Your task to perform on an android device: Create a folder called "student assignments" and add 2 photos to it
Image 0: 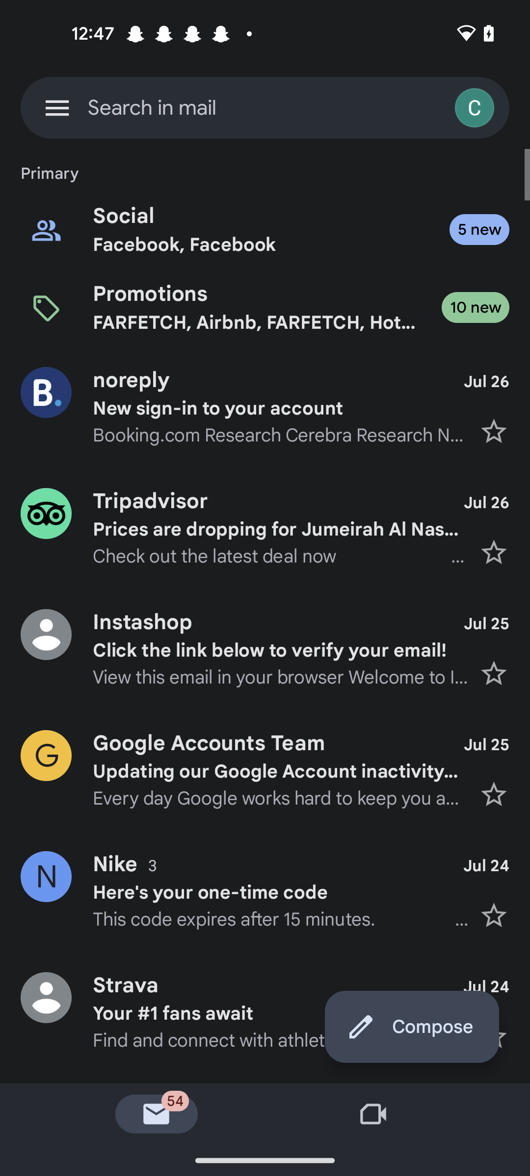
open the Google drive app
Step 0: open app "Drive"
Image 1: 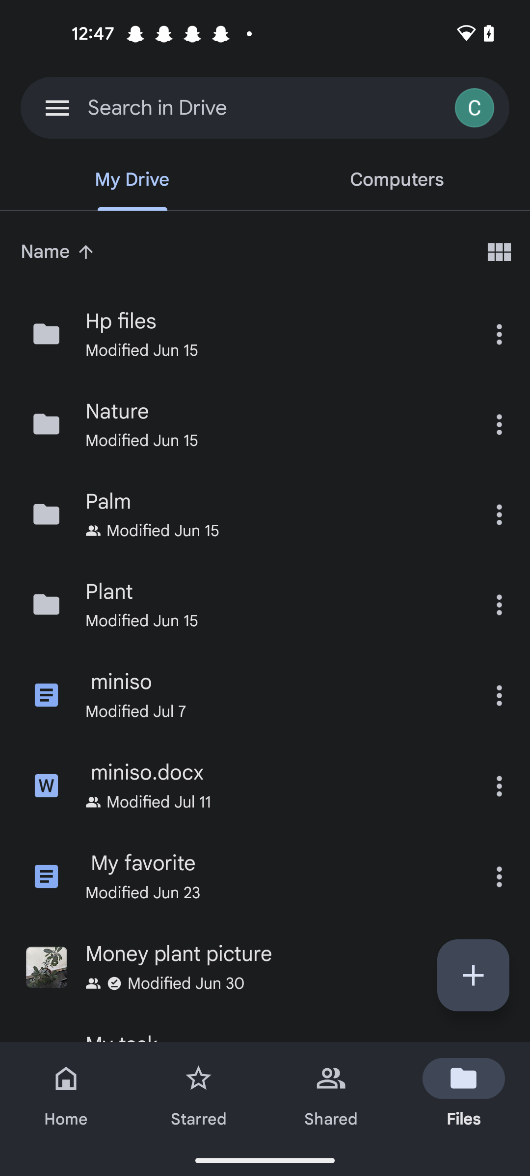
Click on the + icon at the right side corner of the screen 
Step 1: click (499, 967)
Image 2: 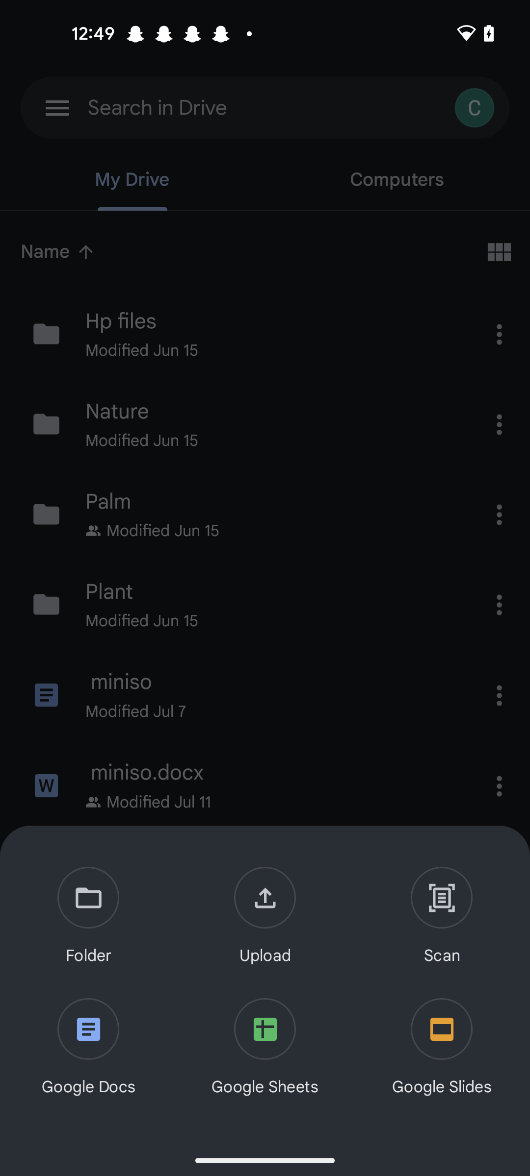
Click on the Folder icon of the screen 
Step 2: click (88, 917)
Image 3: 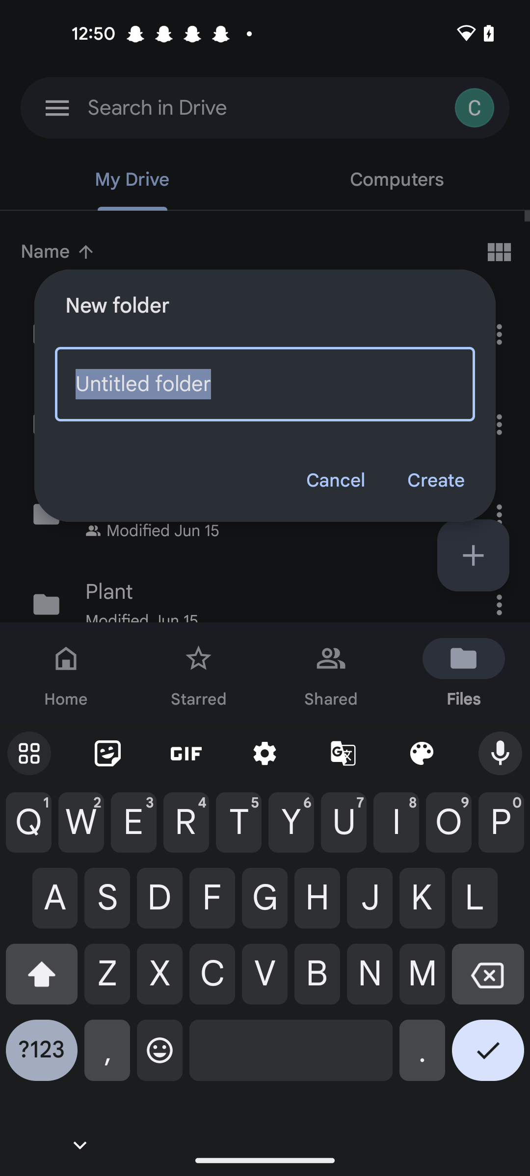
Click on the text bar of the screen 
Step 3: click (265, 384)
Image 4: 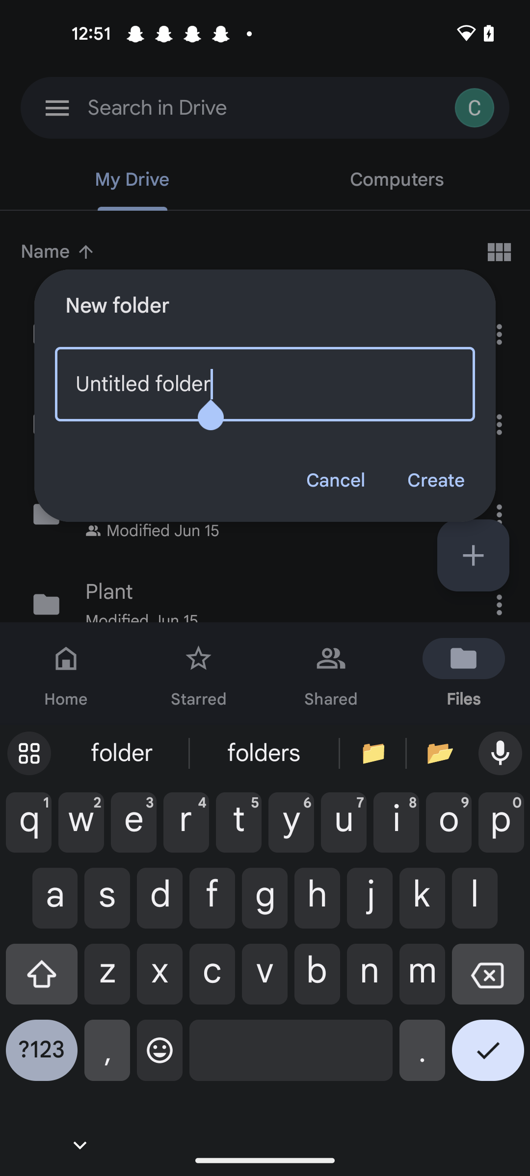
Clear the text bar of the screen 
Step 4: click (488, 981)
Image 5: 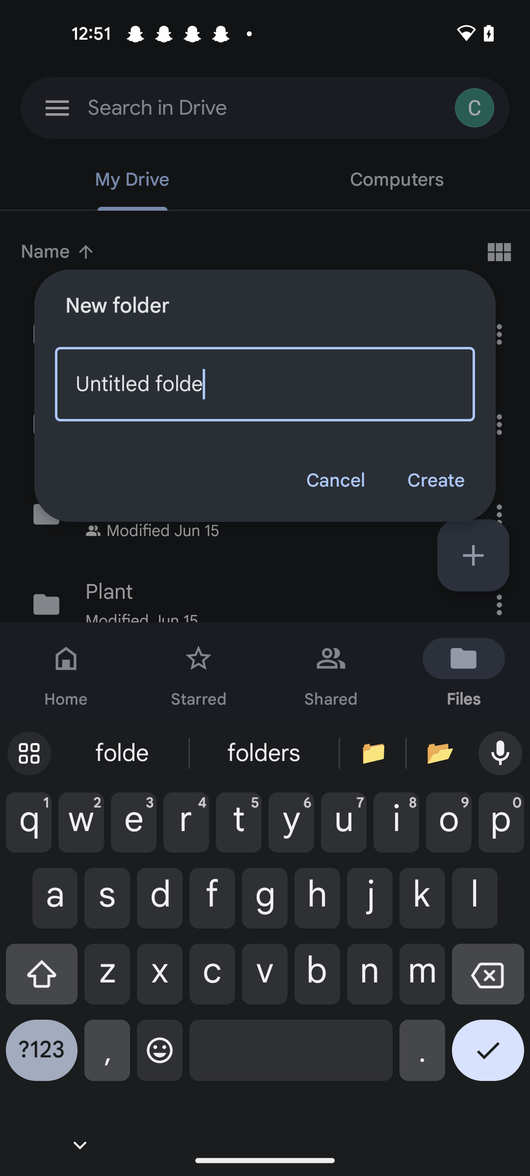
Clear the text bar of the screen 
Step 5: click (488, 981)
Image 6: 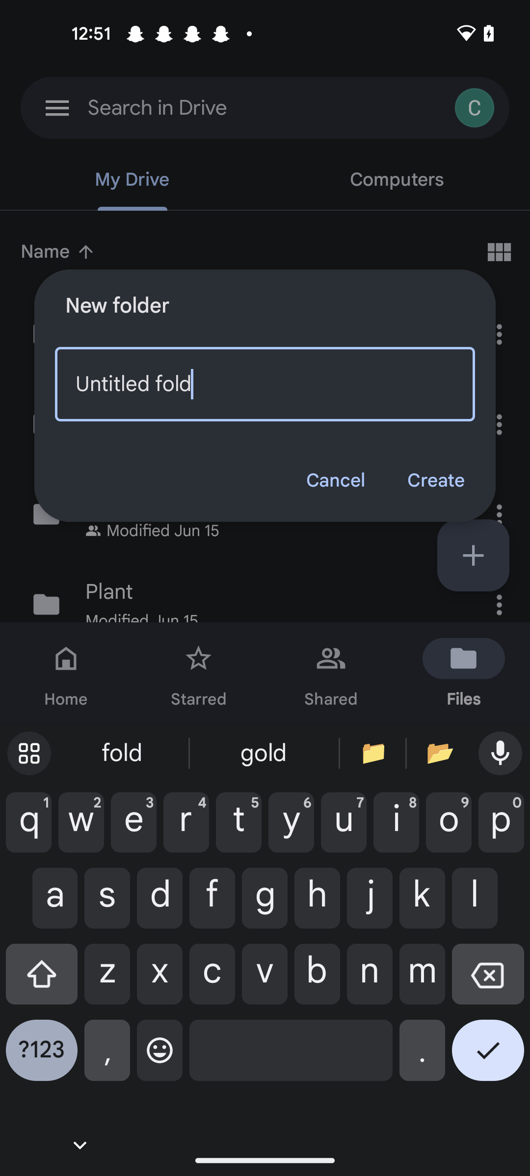
Clear the text bar of the screen 
Step 6: click (488, 981)
Image 9: 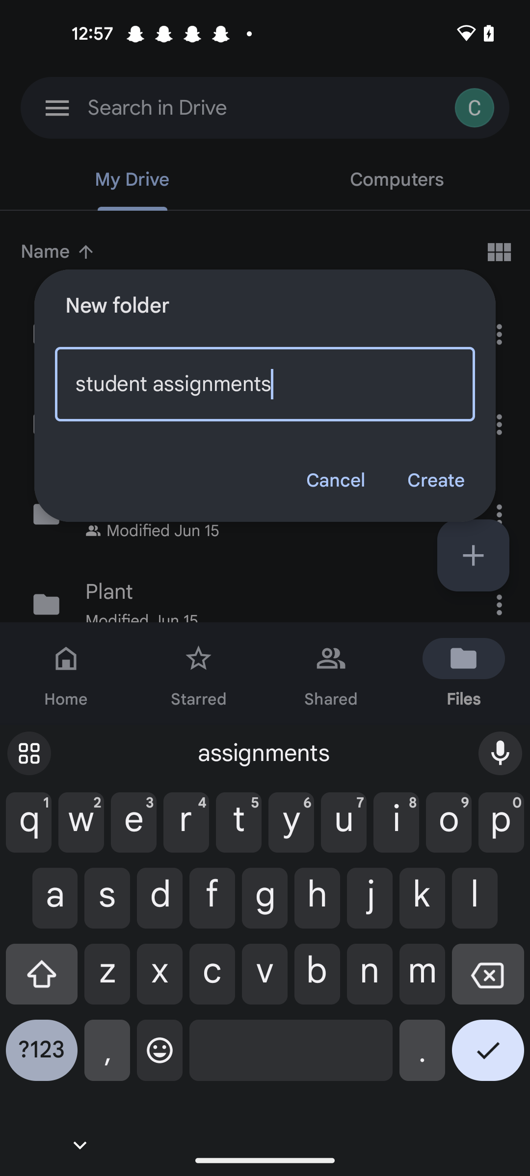
Click on the create button of the screen 
Step 9: click (435, 480)
Image 10: 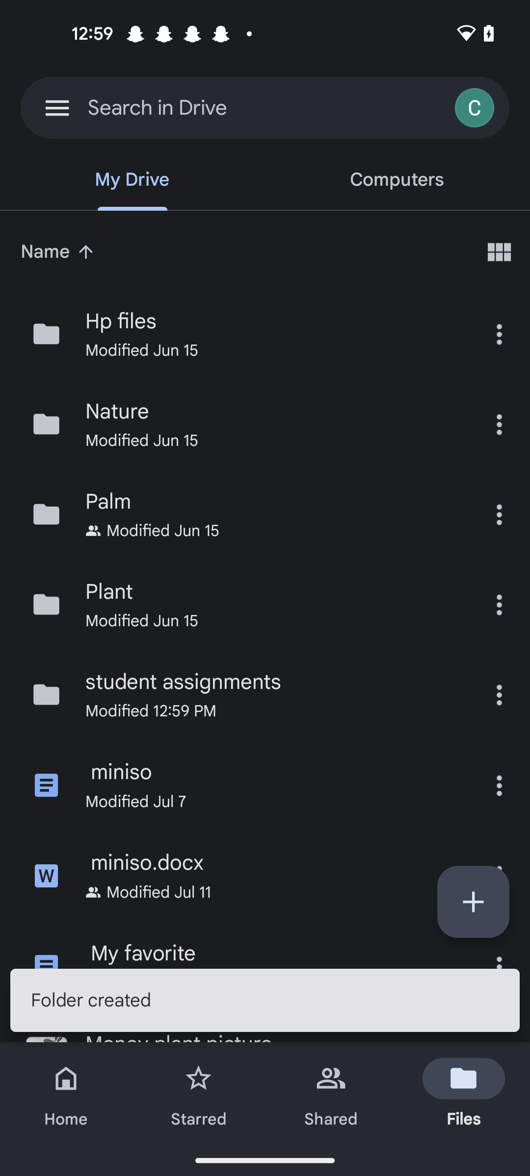
Swipe up
Step 10: scroll down
Image 11: 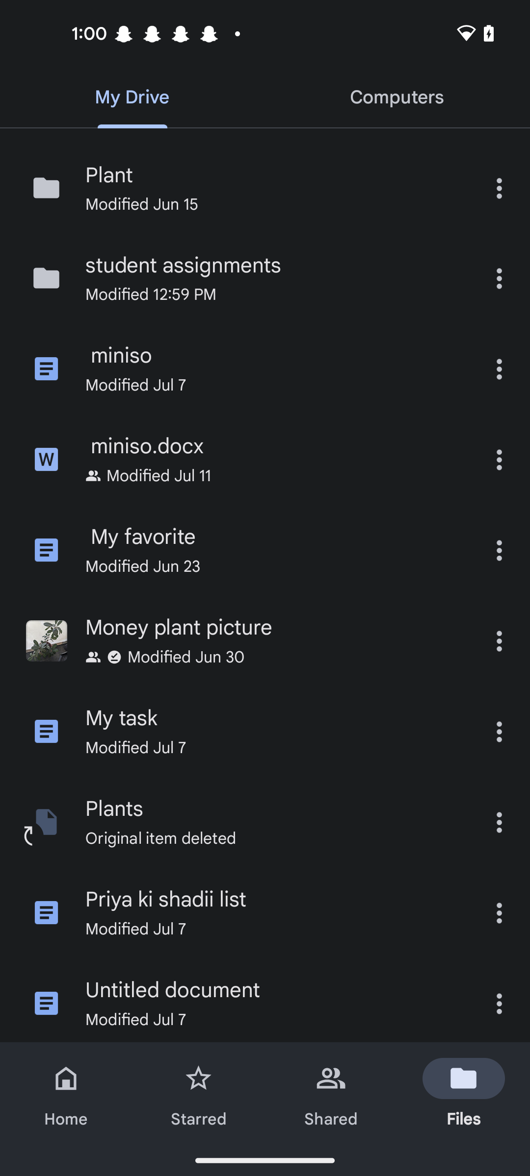
Click on the student assignments option 
Step 11: click (276, 266)
Image 12: 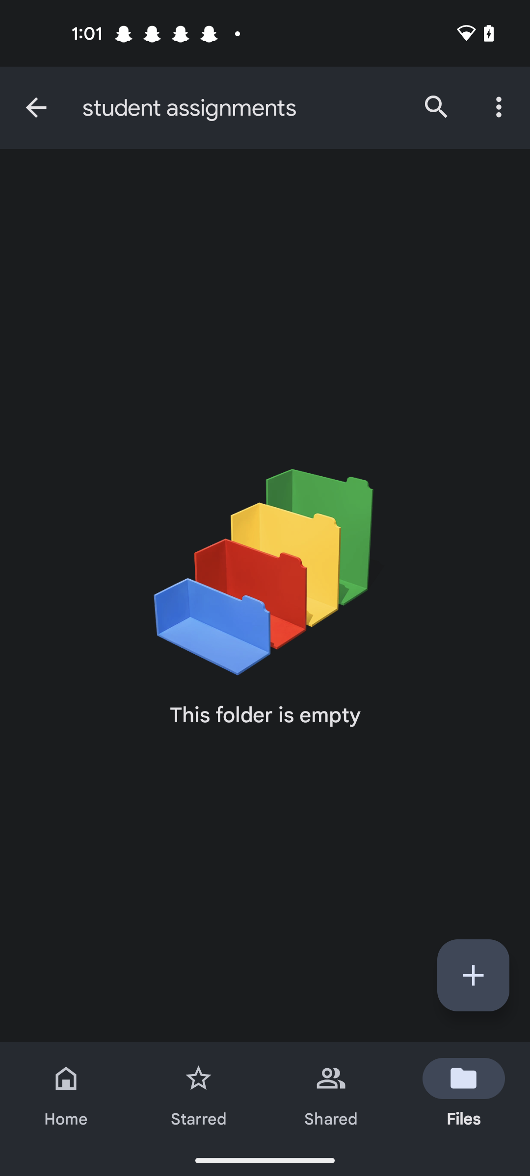
Click on the + icon at the right side corner of the screen 
Step 12: click (473, 975)
Image 13: 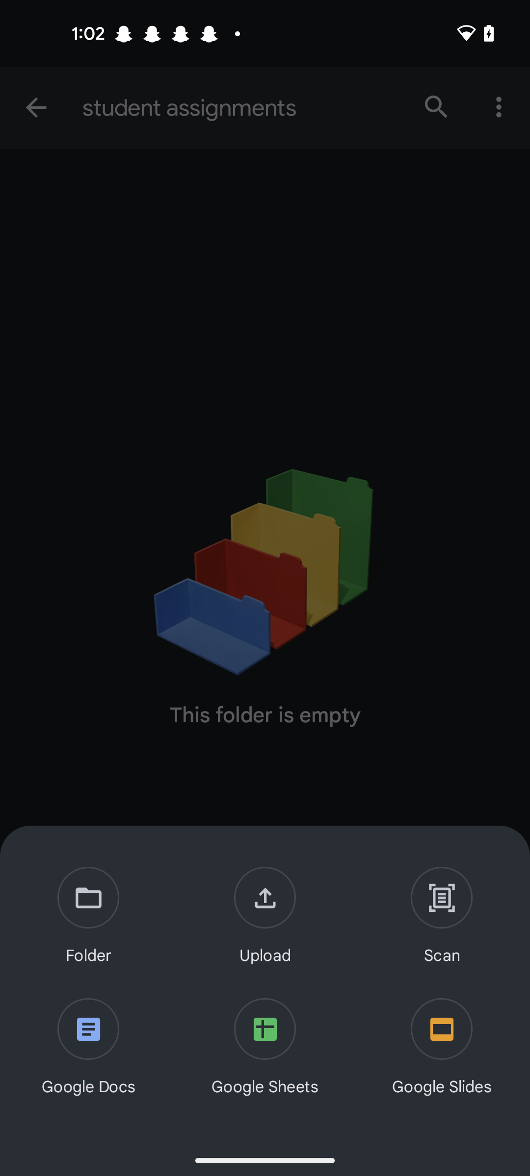
Click on the upload button of the screen 
Step 13: click (265, 917)
Image 14: 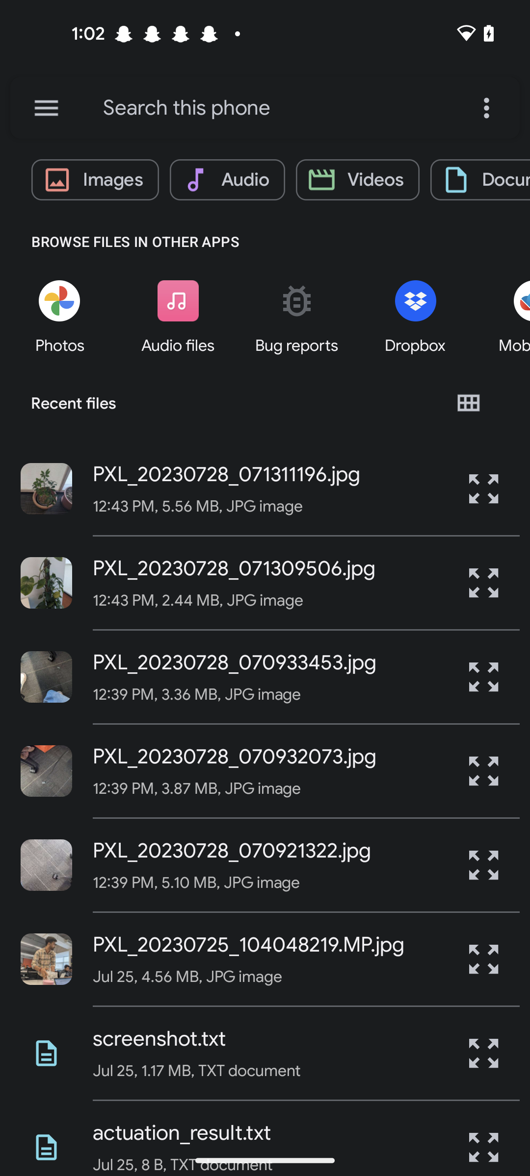
Select the First and second image of the screen 
Step 14: click (226, 474)
Image 15: 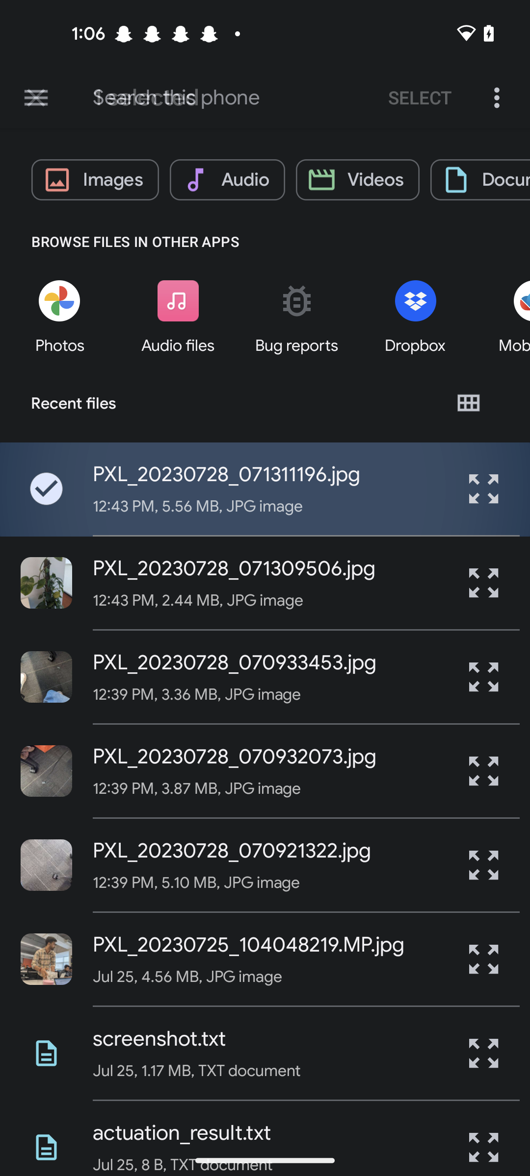
Select the First and second image of the screen 
Step 15: click (226, 474)
Image 16: 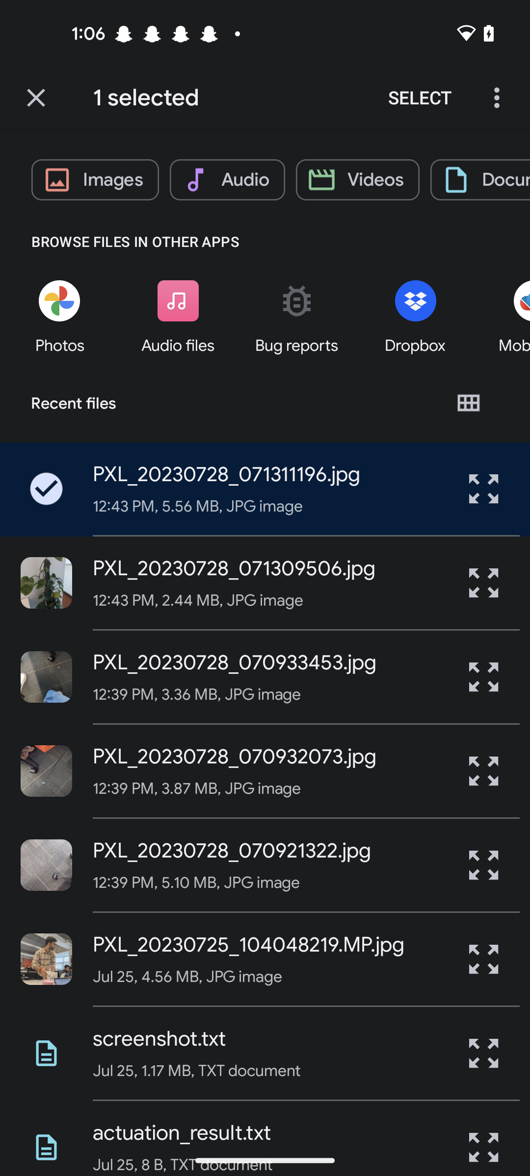
Select the First and second image of the screen 
Step 16: click (198, 600)
Image 17: 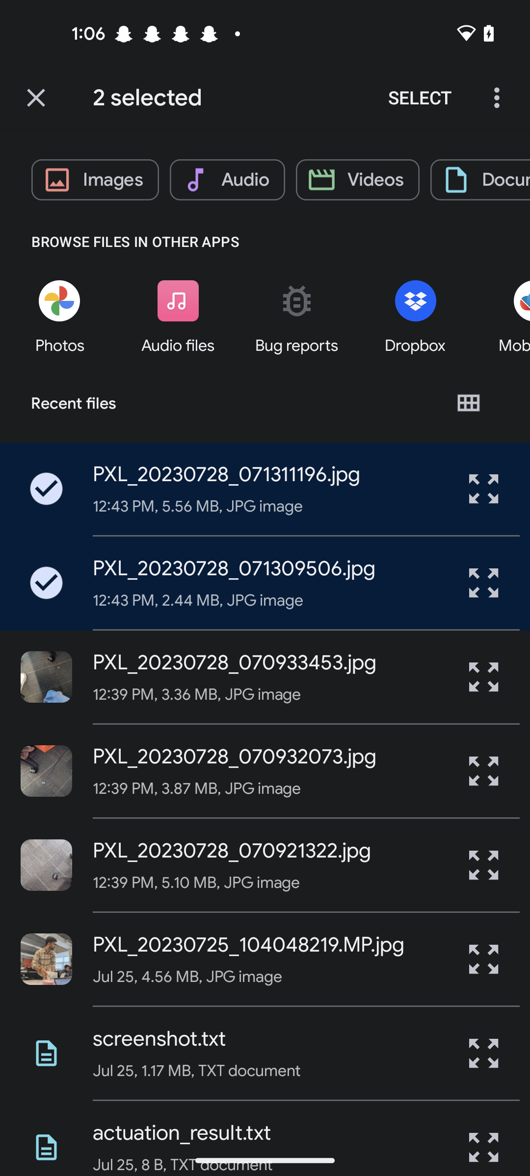
Select the First and second image of the screen 
Step 17: click (198, 600)
Image 18: 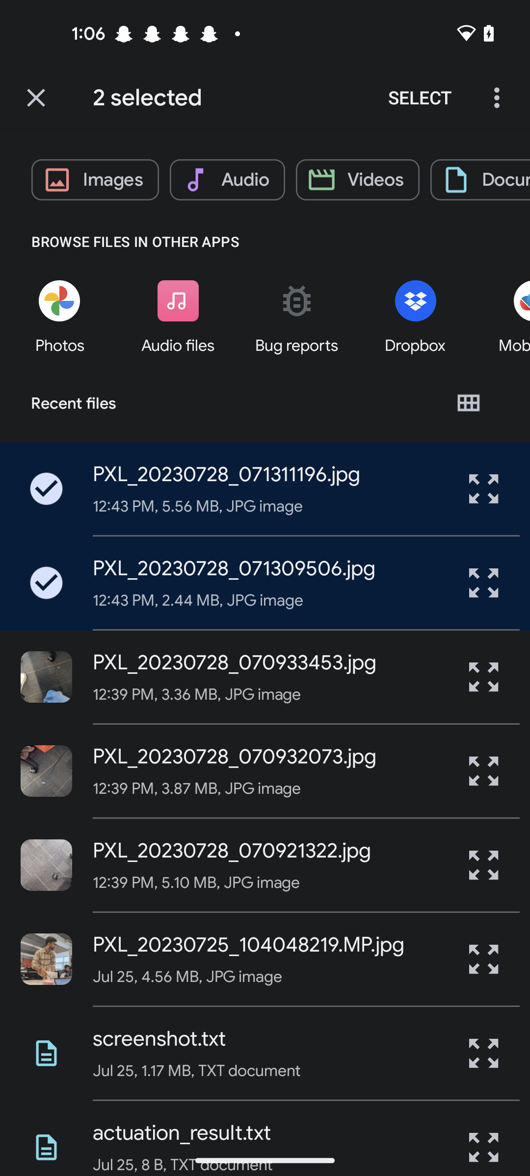
Click on the Select option at the top right corner of the screen 
Step 18: click (420, 98)
Image 19: 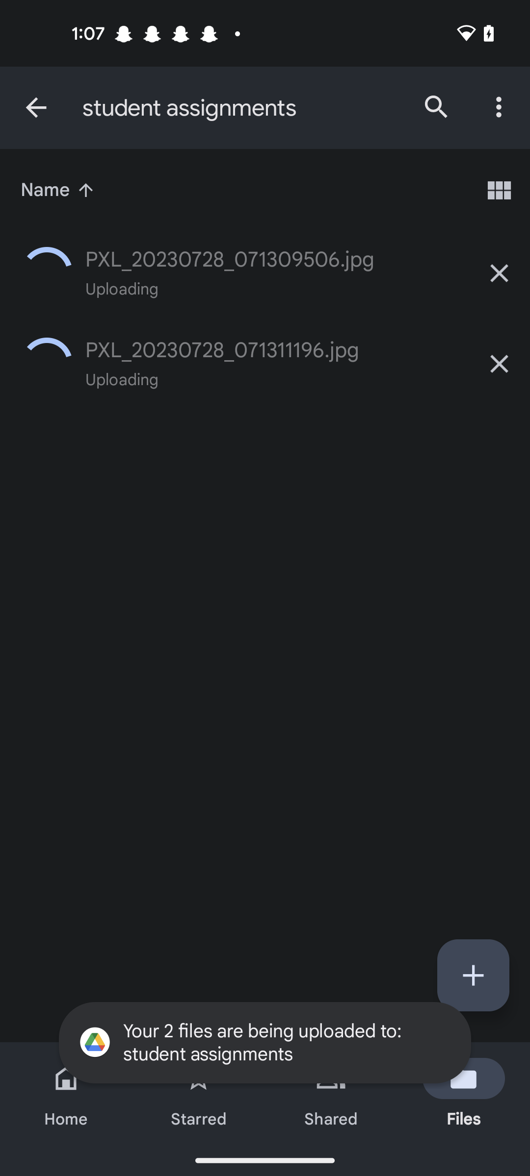
Click on the Select option at the top right corner of the screen 
Step 19: wait